Your task to perform on an android device: I have an upcoming flower show on October 4th, 2023, at 1:30 p.m. and would like to create a calendar event on the calendar app with a name such as Roslyn Flower Show so that I won't miss the event.
Image 0: 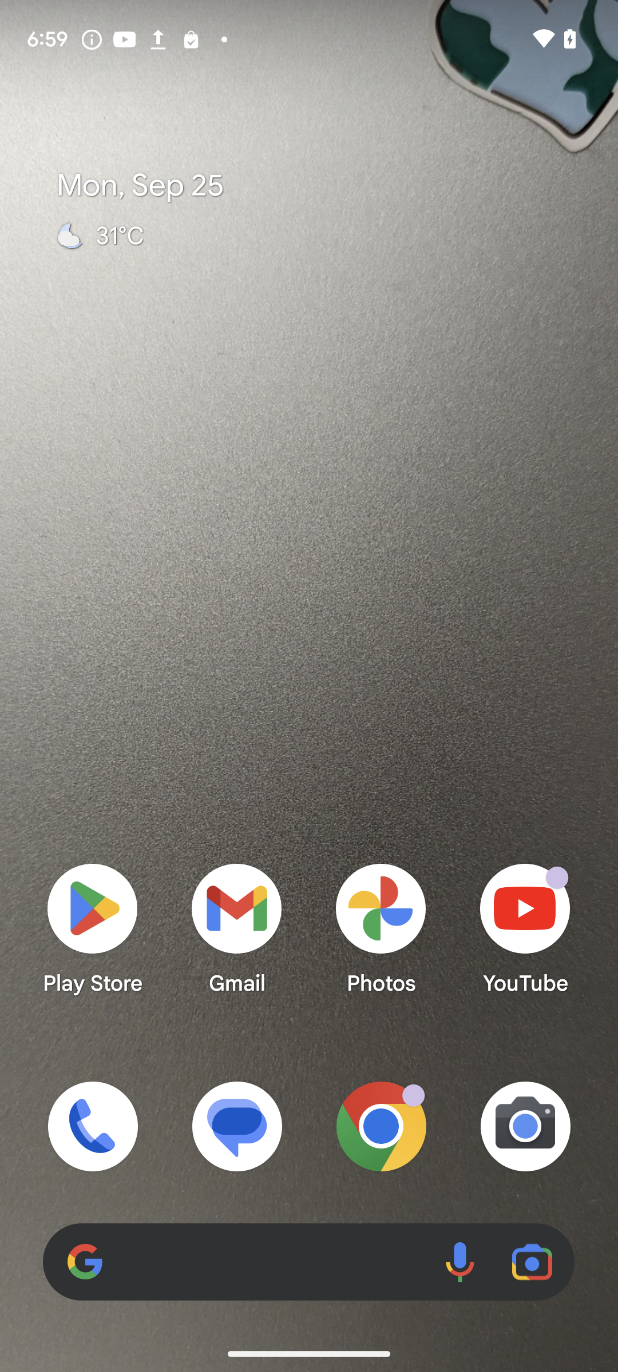
Open the Calendar app
Step 0: open app "Calendar"
Image 1: 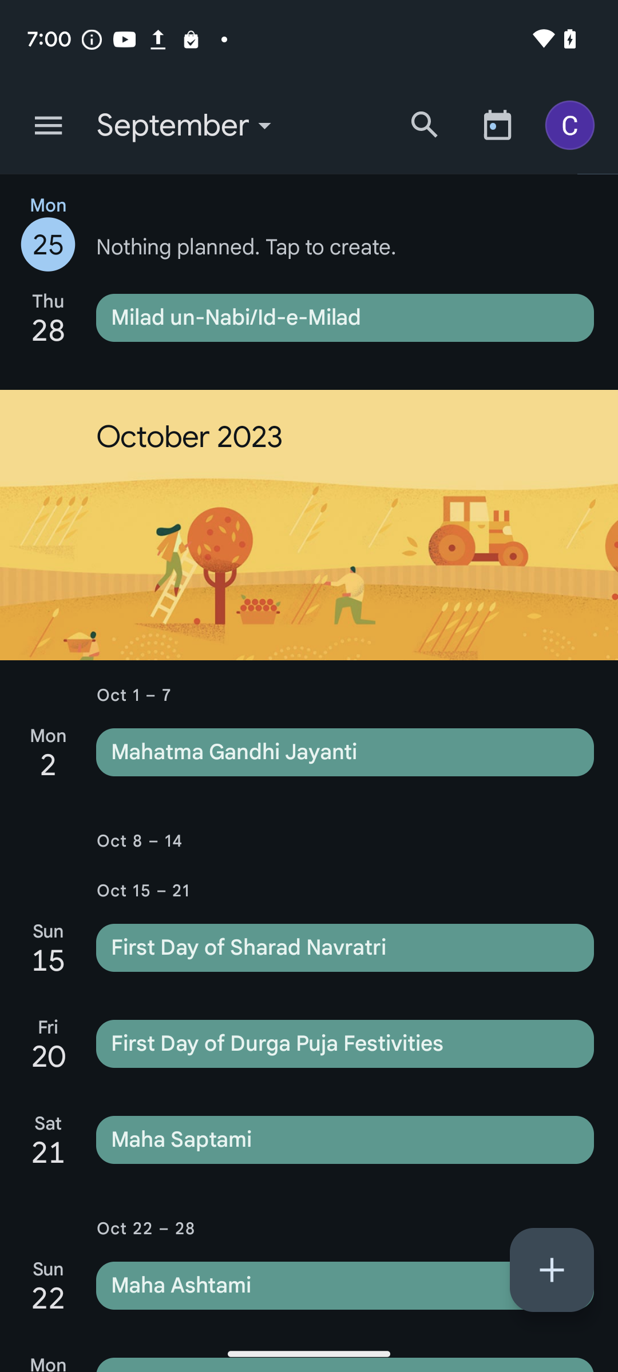
Click on the plus icon on the bottom right of the screen
Step 1: click (552, 1270)
Image 2: 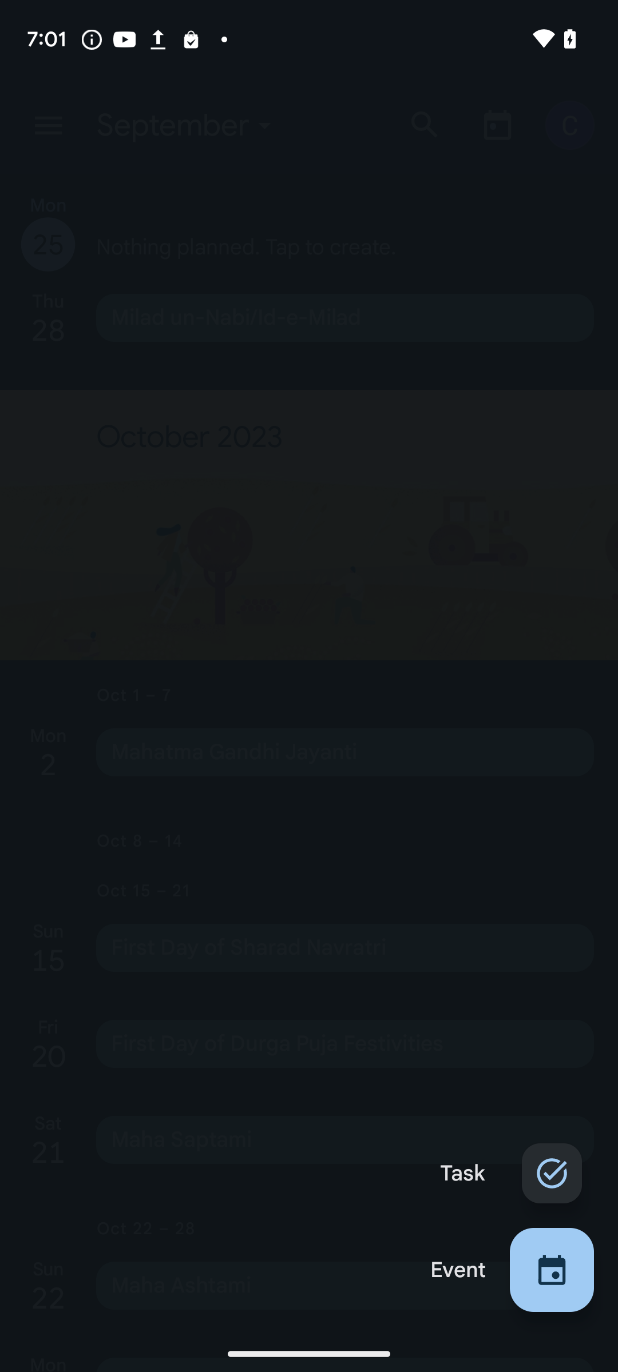
Click on the event button on the bottom right of the screen
Step 2: click (552, 1270)
Image 3: 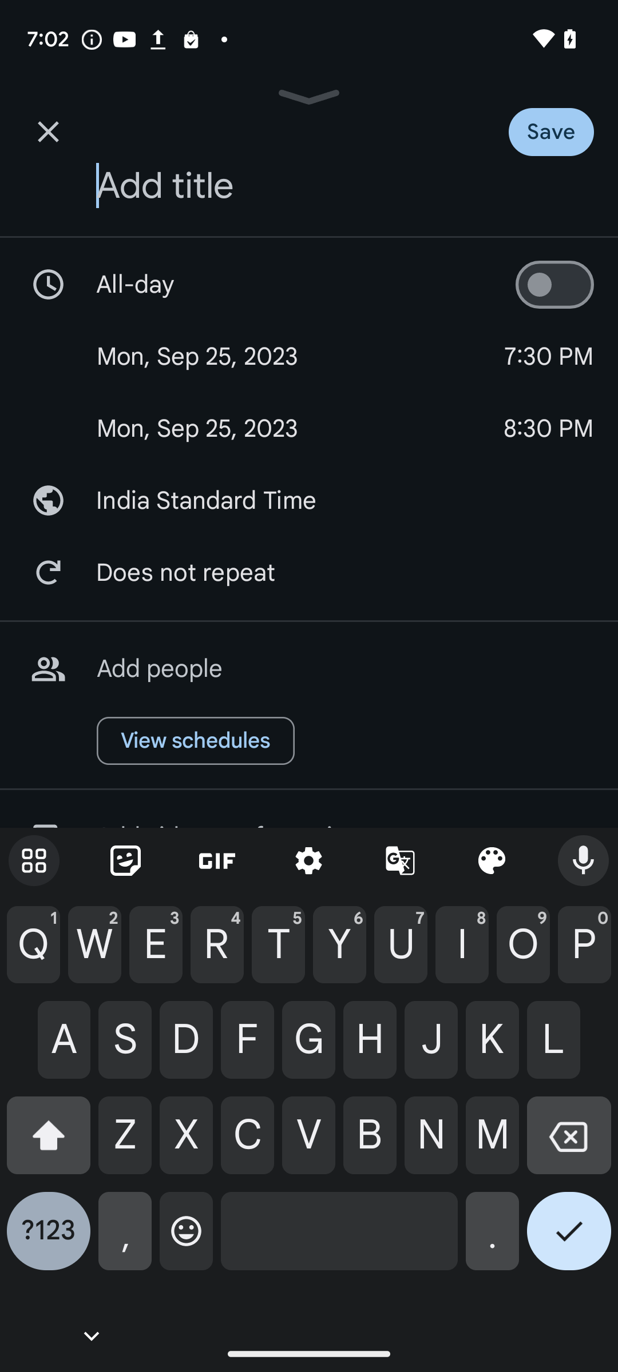
Type the Roslyn Flower Show as the title
Step 3: type "Roslyn Flower Show"
Image 4: 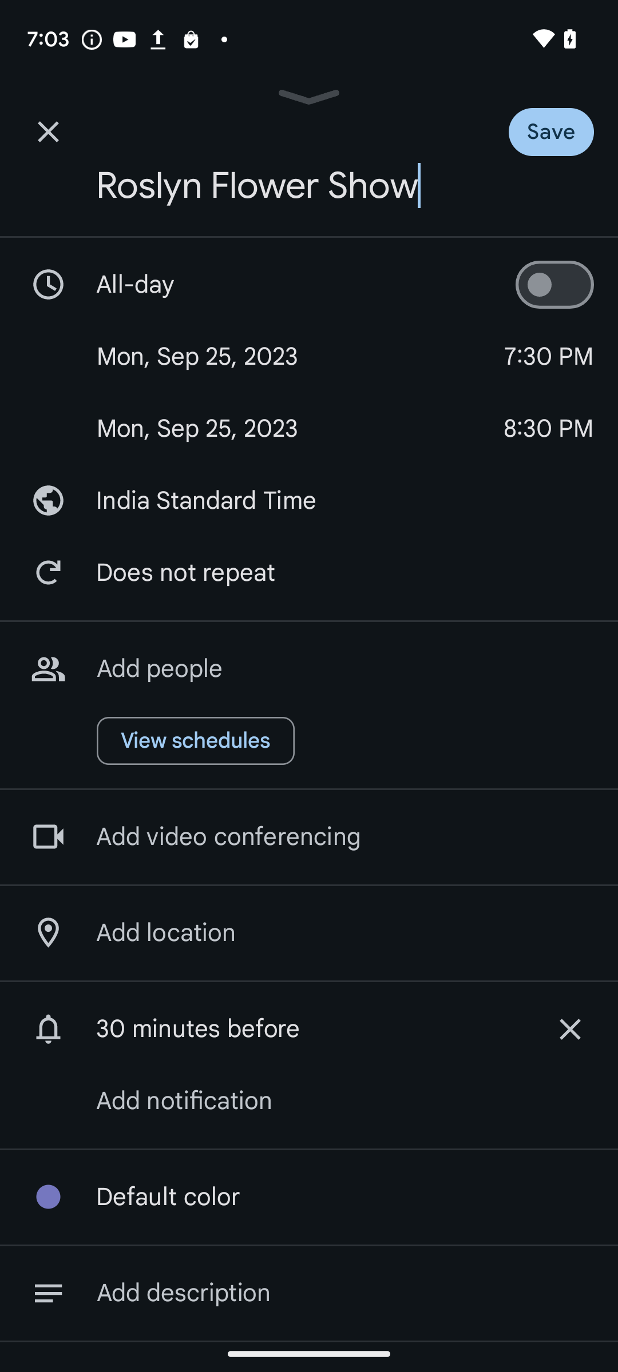
Click on the start date section
Step 4: click (300, 356)
Image 5: 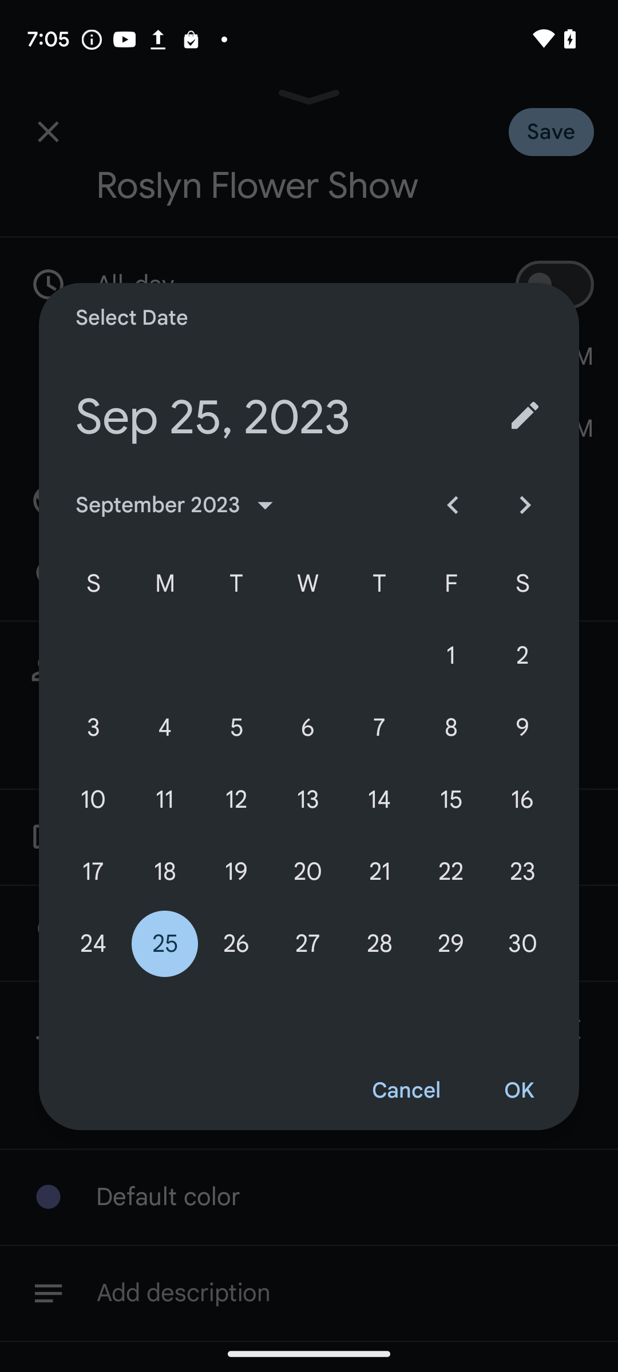
Swipe towards the right side to change the month to October
Step 5: scroll right
Image 6: 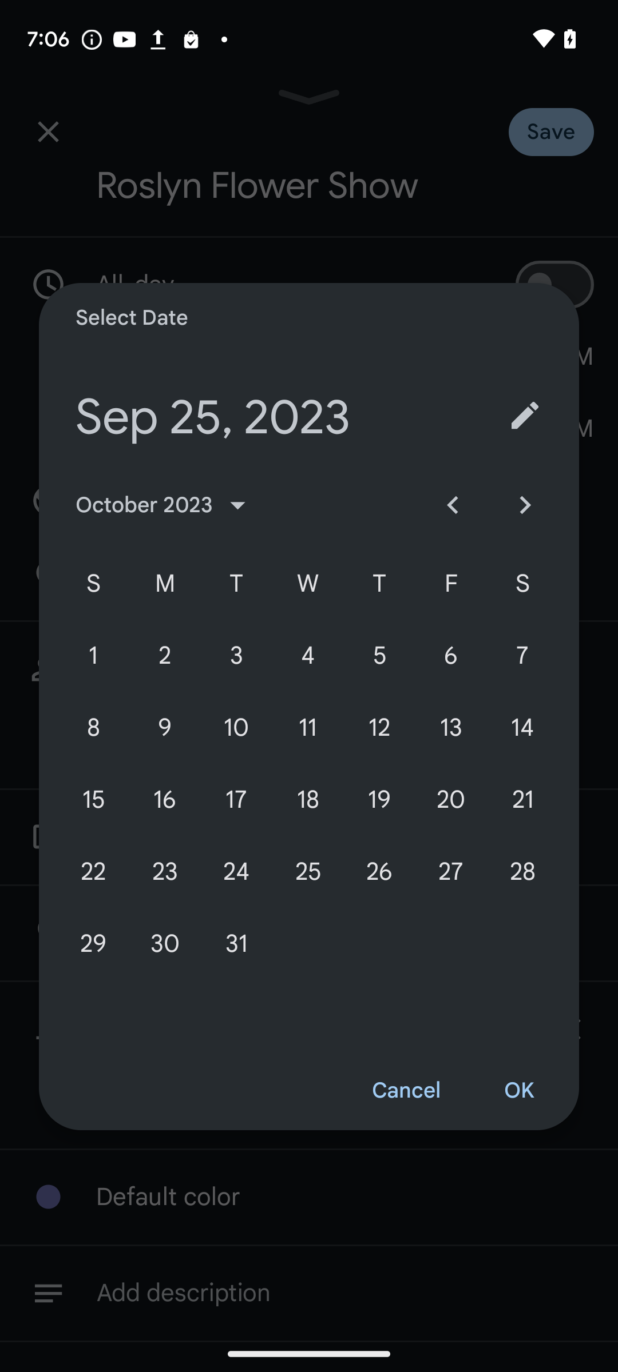
Select the start date as 4 October.
Step 6: click (307, 655)
Image 7: 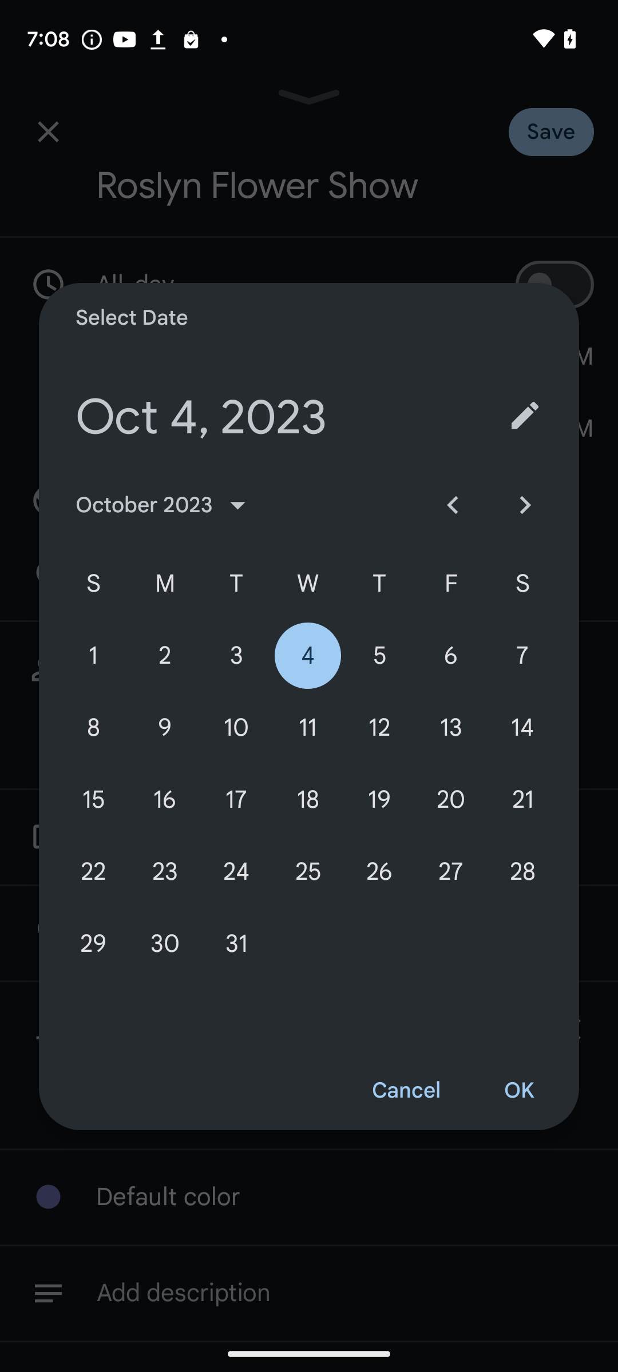
Click on the ok button.
Step 7: click (518, 1091)
Image 8: 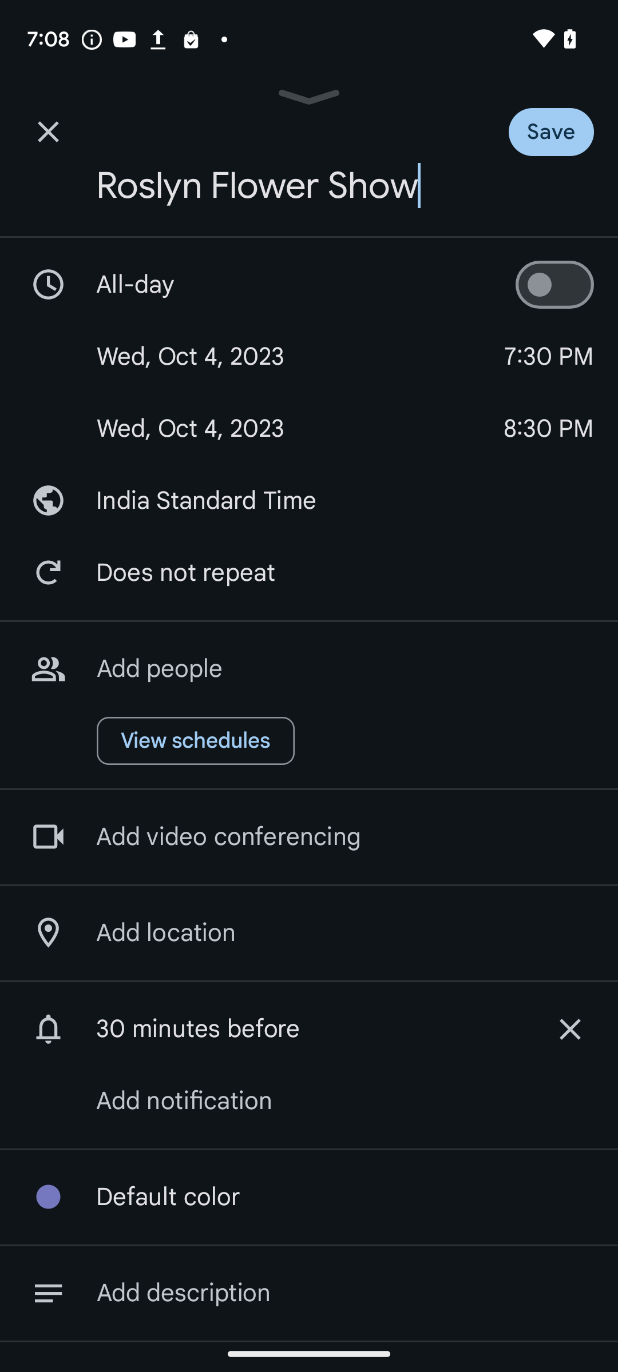
Click on the start time section
Step 8: click (549, 356)
Image 9: 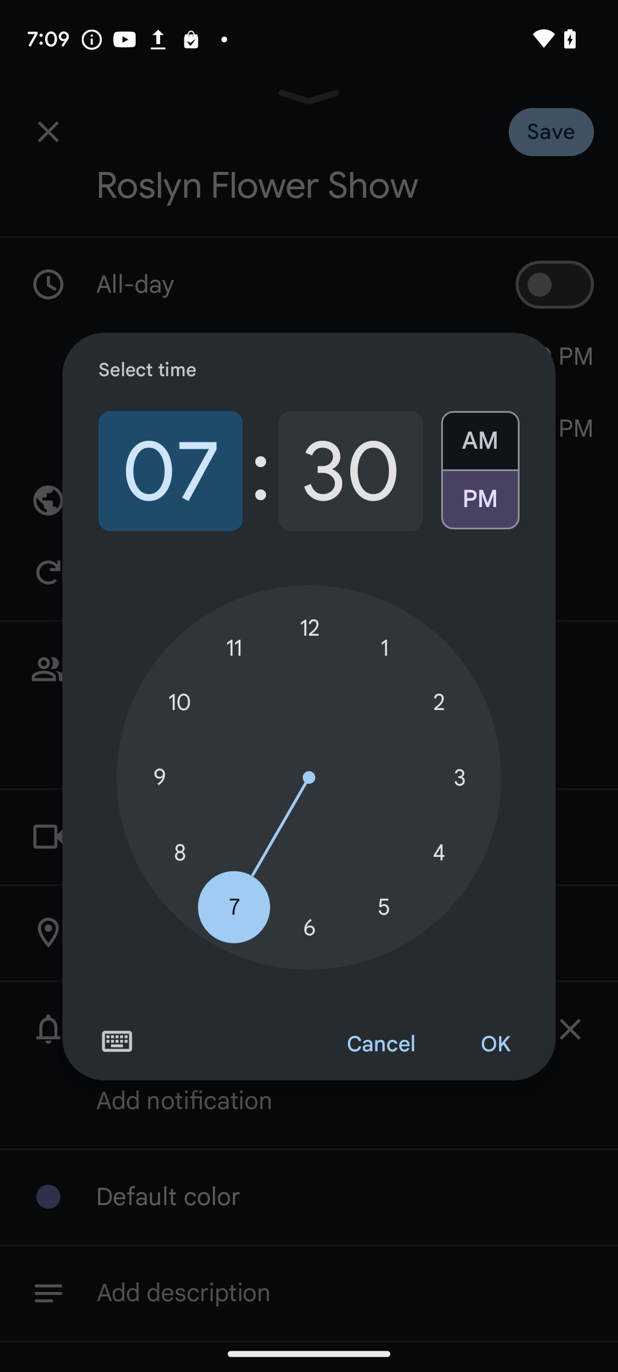
Set the hours as 1
Step 9: click (385, 648)
Image 10: 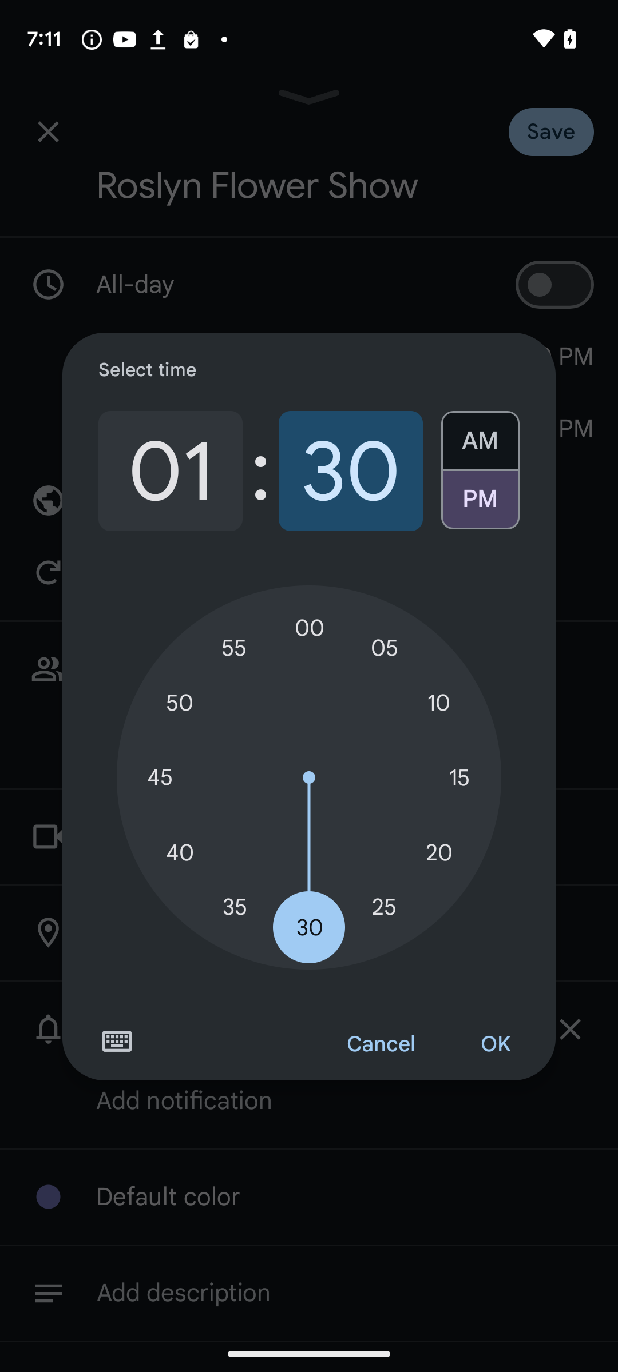
Set the minutes as 30
Step 10: click (309, 927)
Image 11: 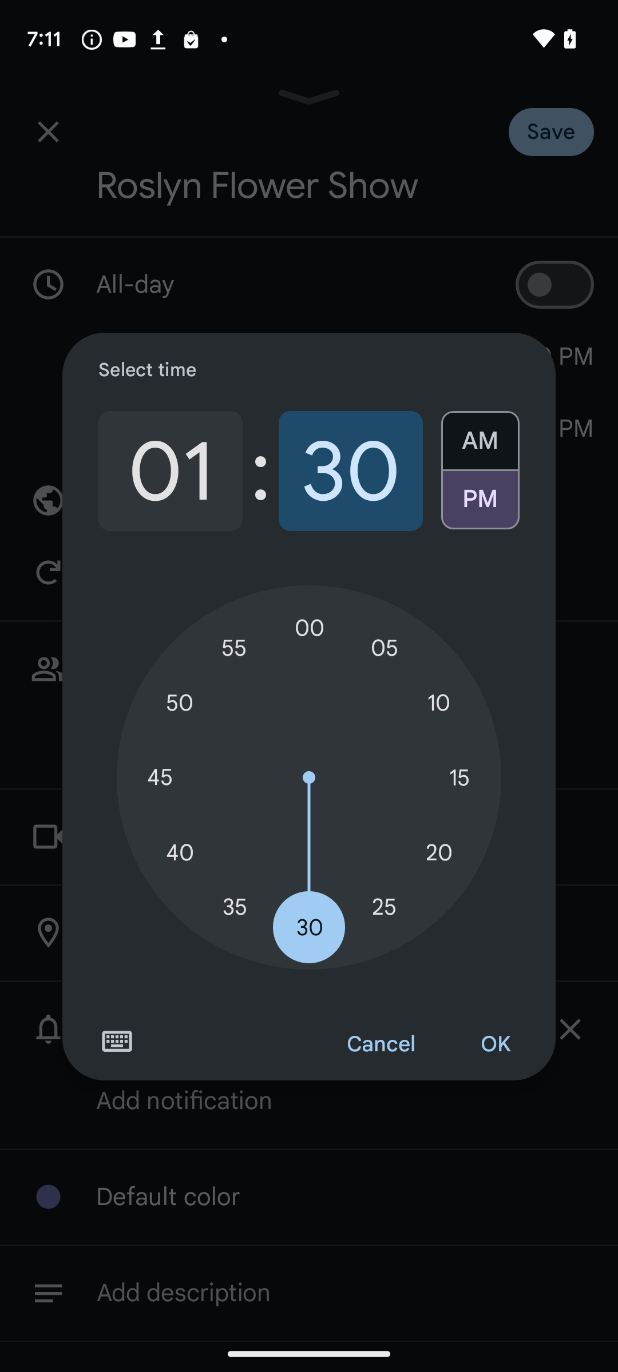
Click on the ok button
Step 11: click (495, 1044)
Image 12: 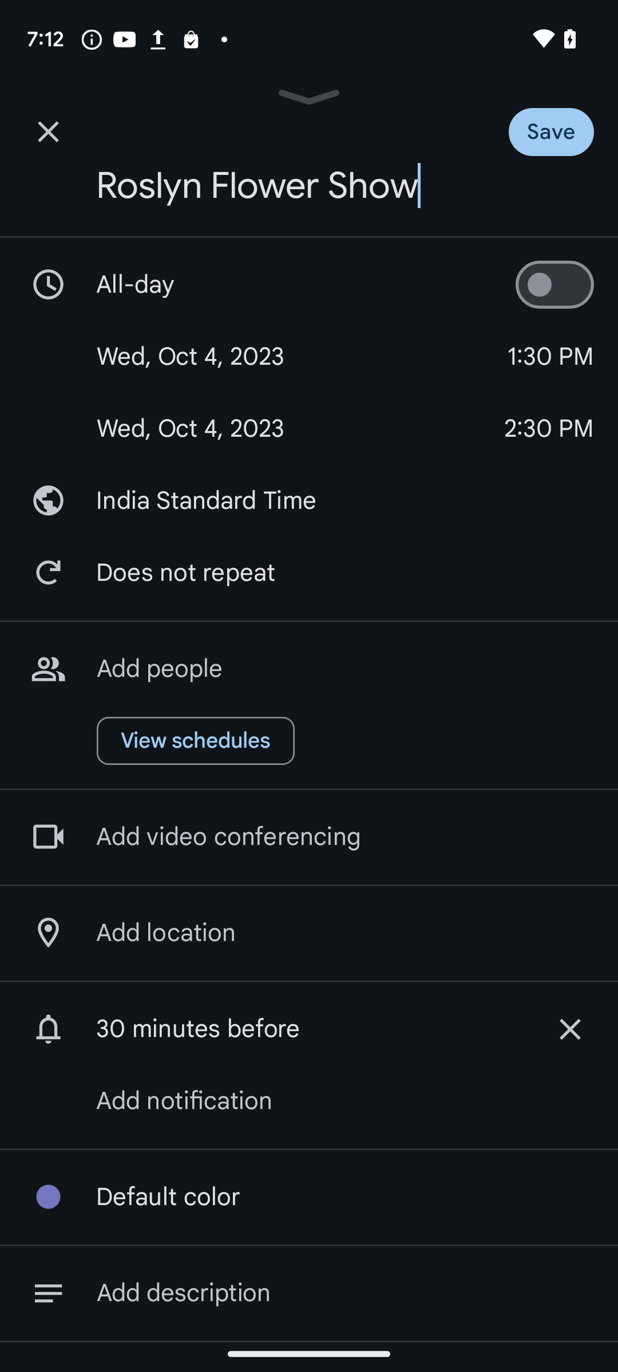
Click on the save button on the top right of the screen.
Step 12: click (576, 125)